Your task to perform on an android device: In the Passporter app, I want to create a Trip to Honolulu from Jan. 29, 2024 to Feb. 5, 2024 so therefore I need to Find Hotels in Honolulu, Hawaii. 1 room for 1 adult.
Image 0: 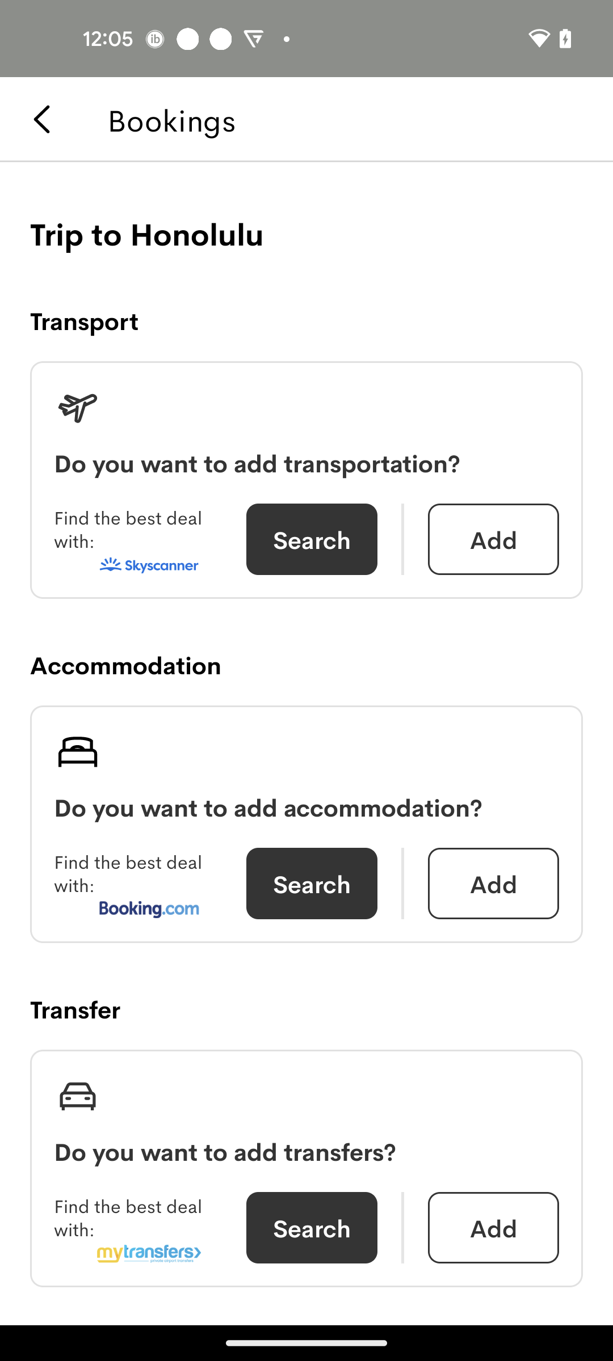
Click on the Search option under Accommodatio
Step 0: click (312, 883)
Image 1: 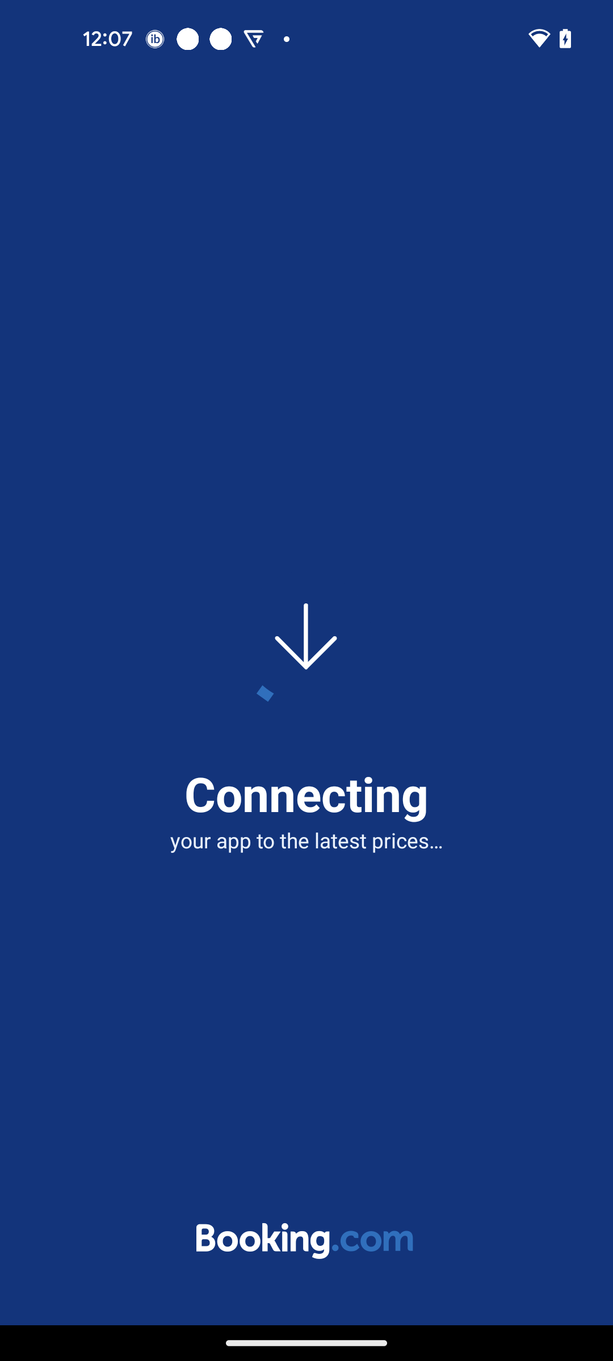
Click on the Search option under Accommodatio
Step 1: wait
Image 2: 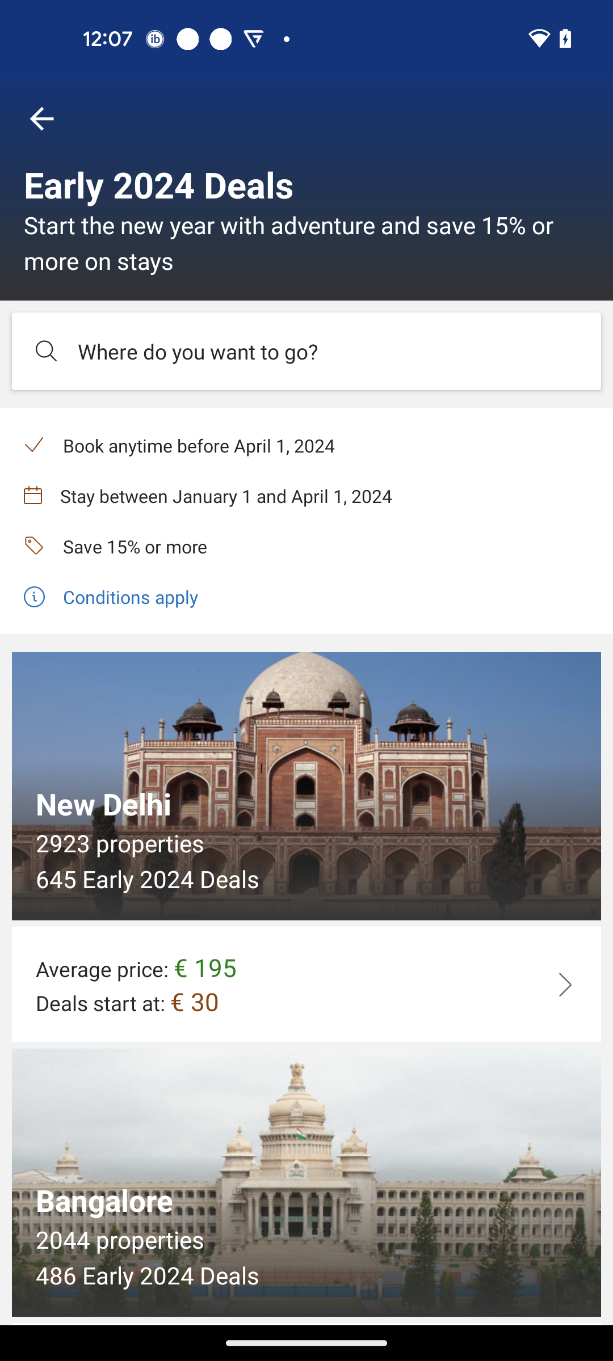
Click on the Search bar
Step 2: click (328, 351)
Image 3: 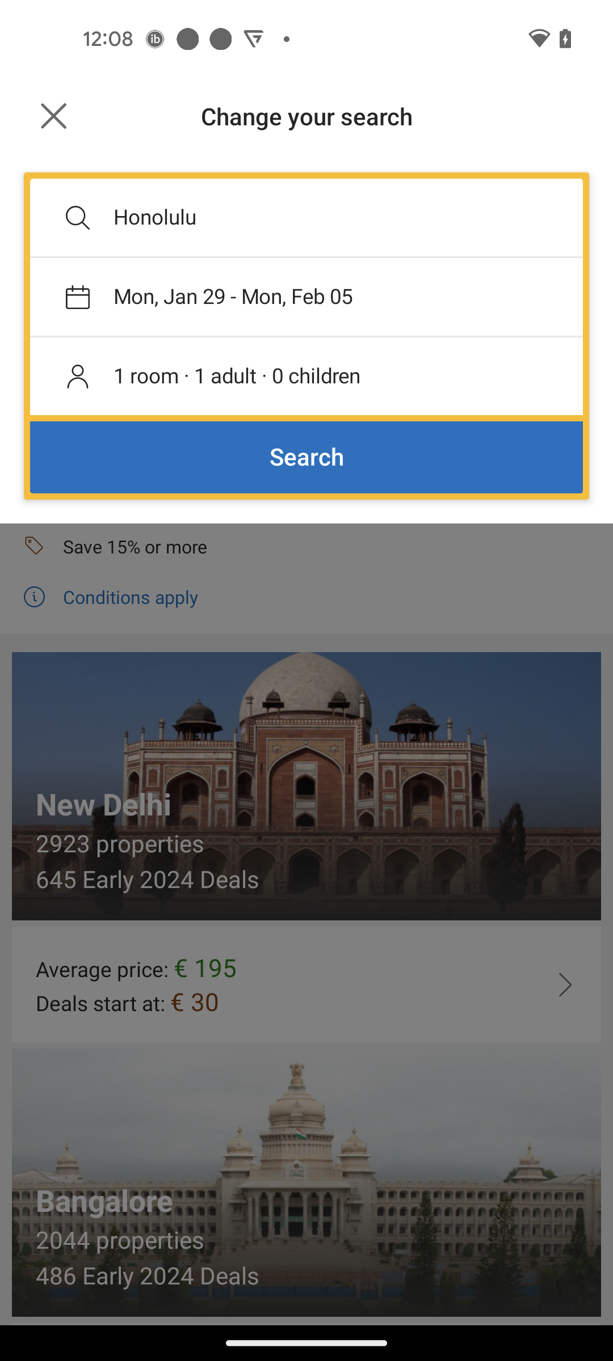
Click on the Search button
Step 3: click (306, 457)
Image 4: 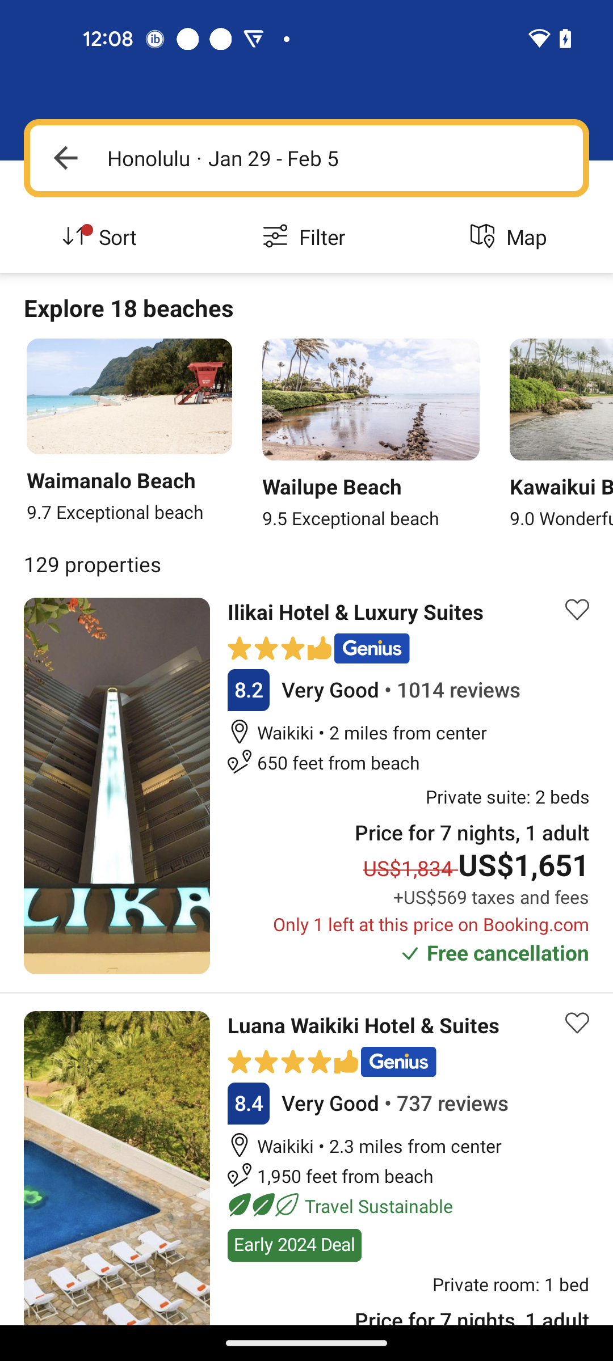
Swipe up
Step 4: scroll down